Your task to perform on an android device: Open the SmartCal app and add two numbers 8 and 9 
Image 0: 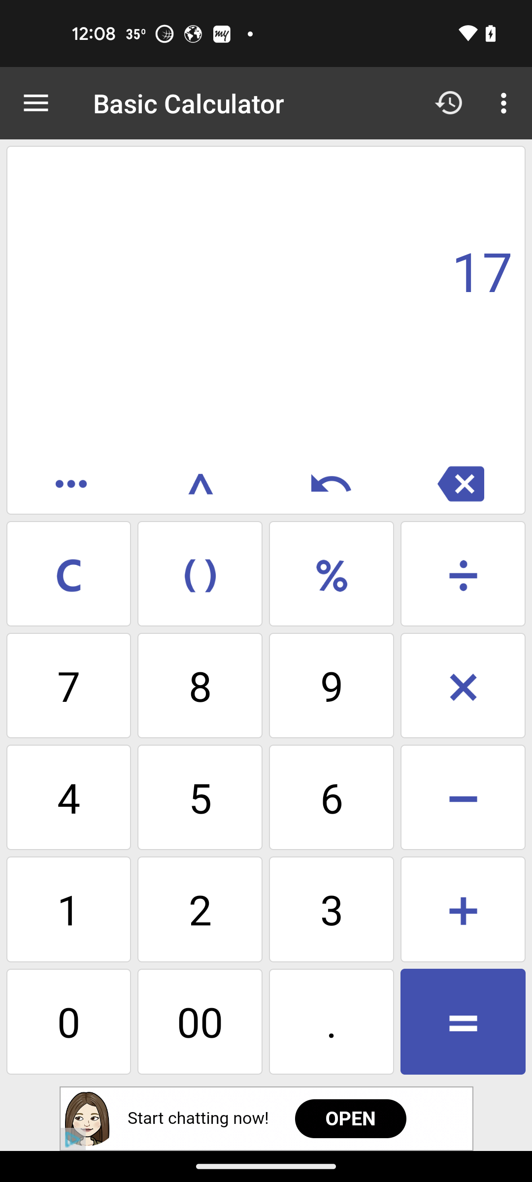
Open the SmartCal app
Step 0: open app "SmartCal"
Image 2: 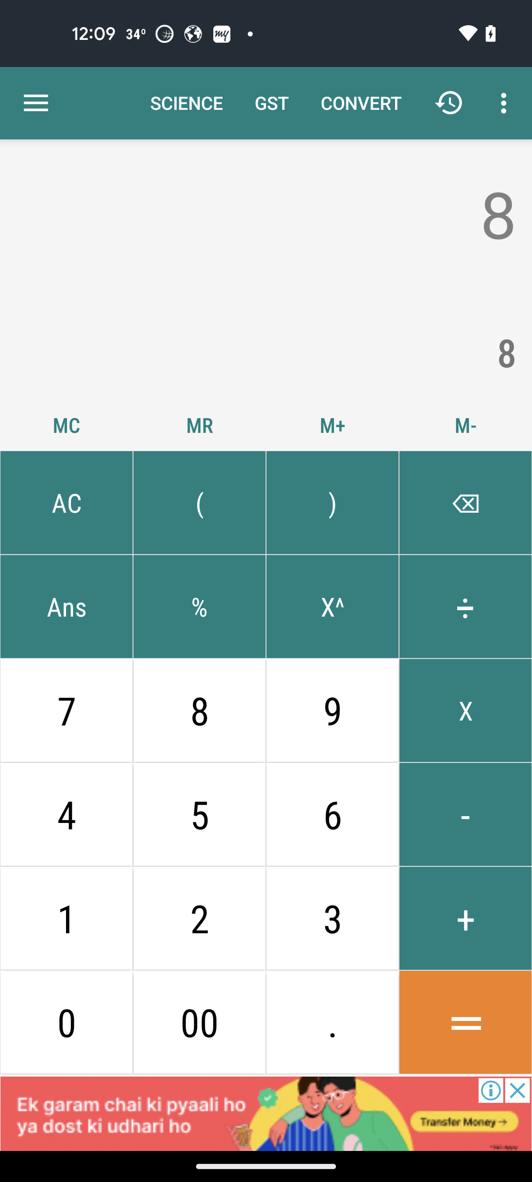
click on plus button
Step 2: click (465, 918)
Image 3: 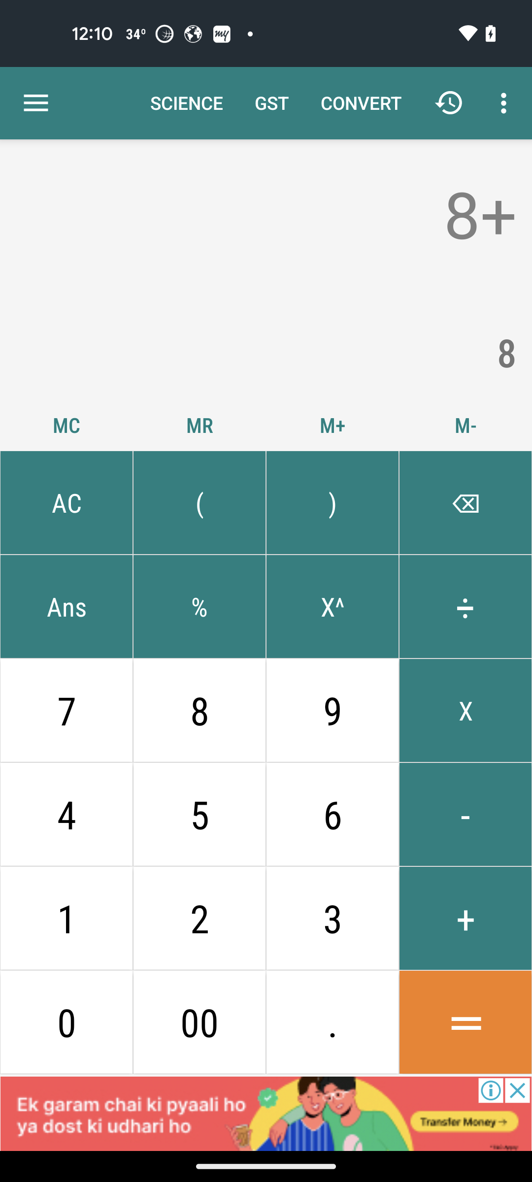
click on 9
Step 3: click (332, 710)
Image 4: 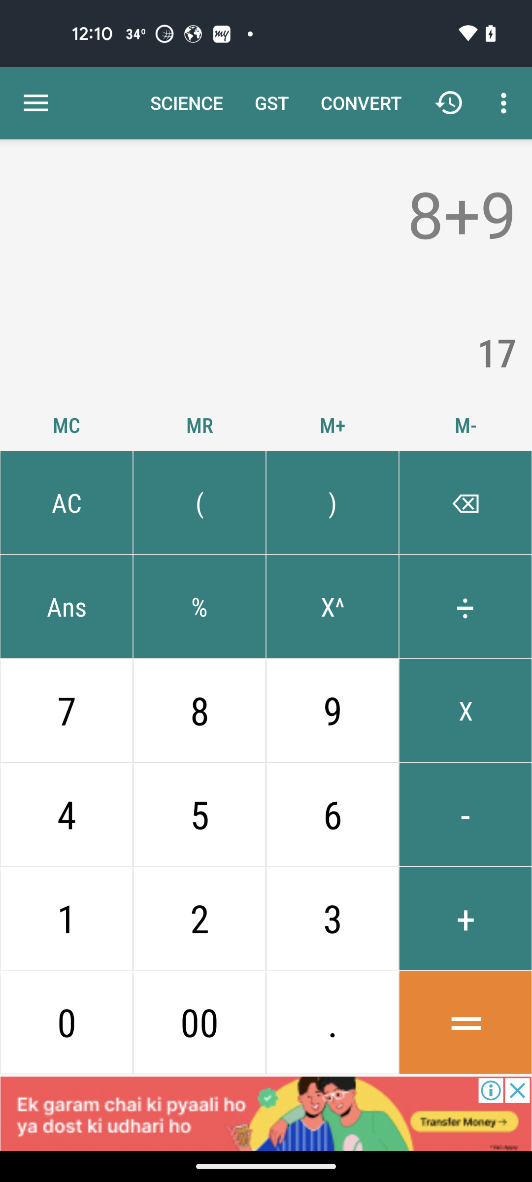
click on equal button
Step 4: click (465, 1021)